Your task to perform on an android device: open the Habitica app and create a task for glamour party weekly 
Image 0: 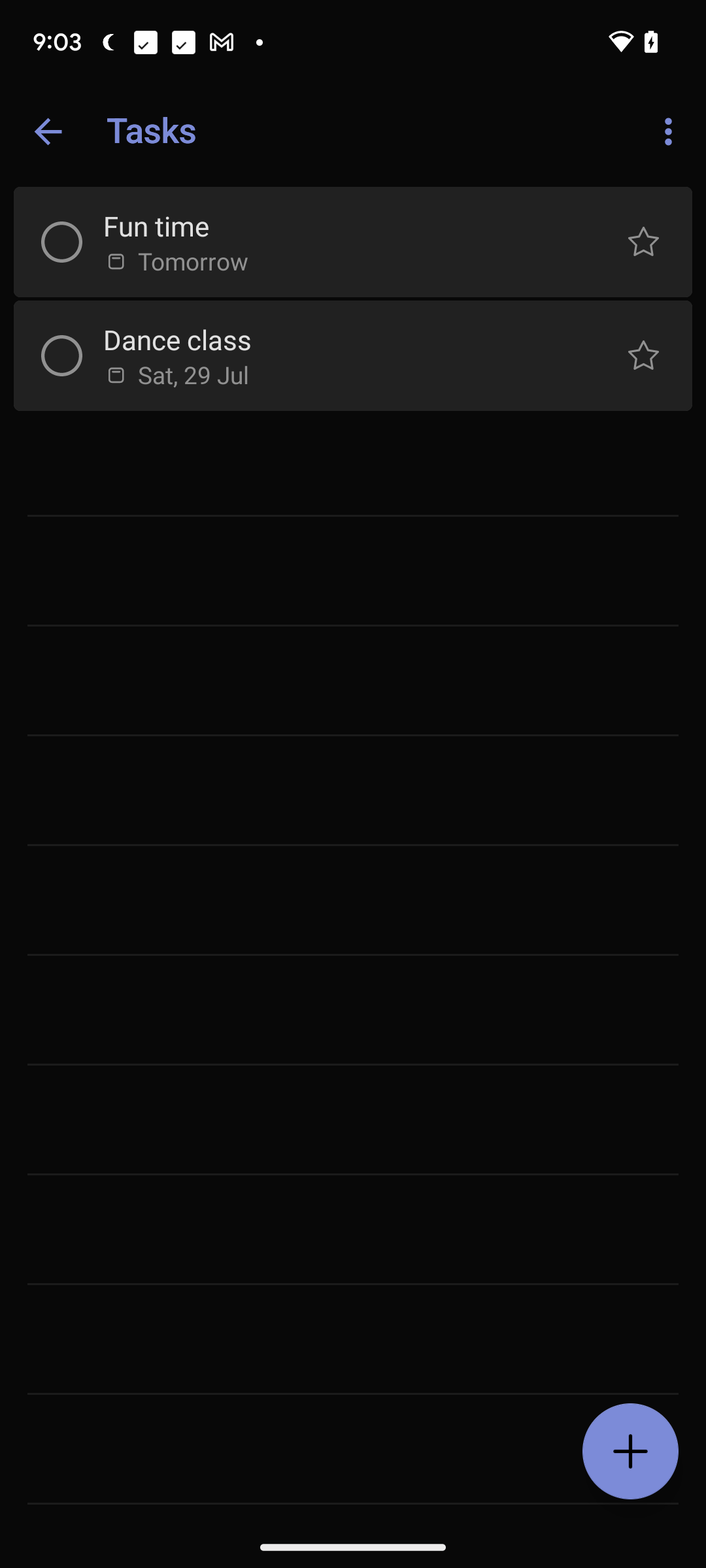
open Habitica App
Step 0: open app "Habitica"
Image 1: 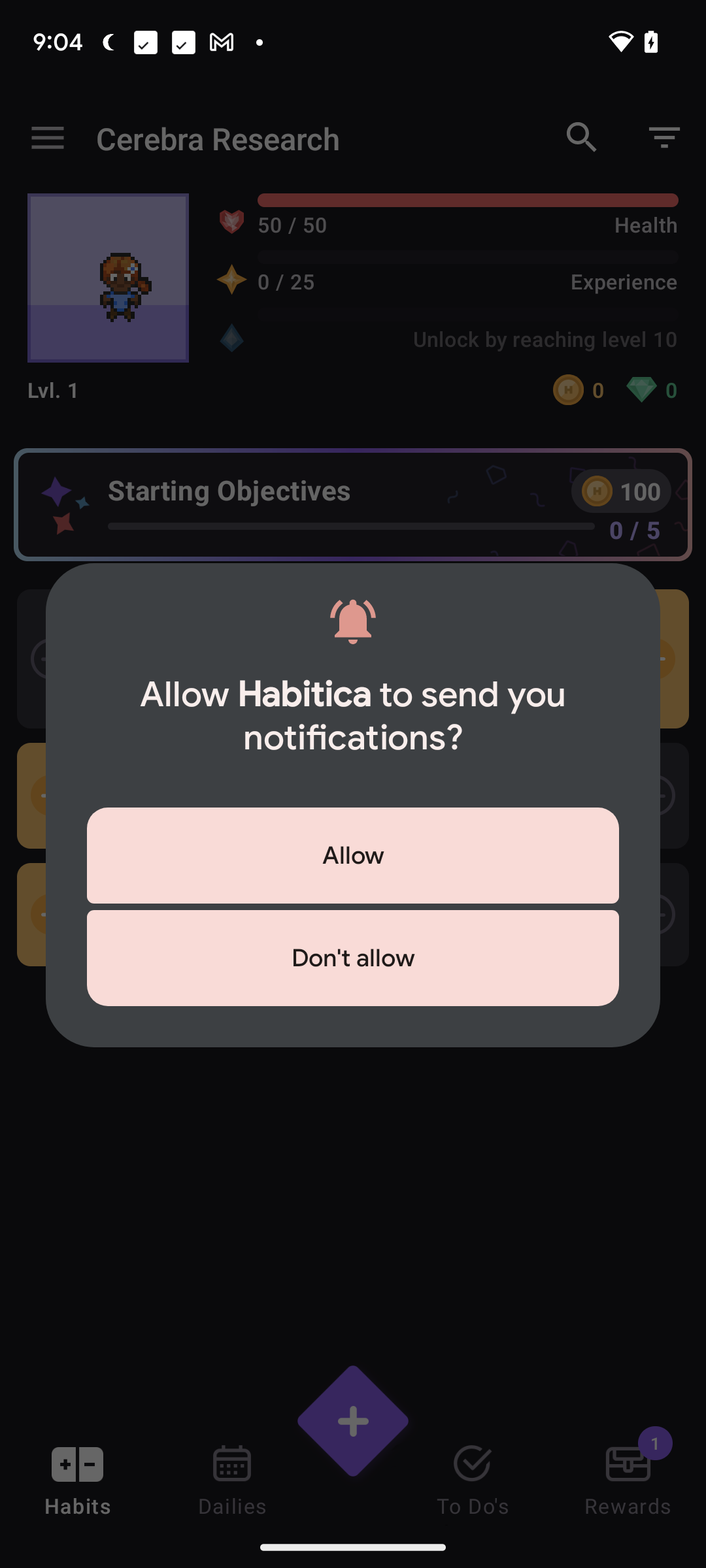
open Habitica App
Step 1: wait
Image 2: 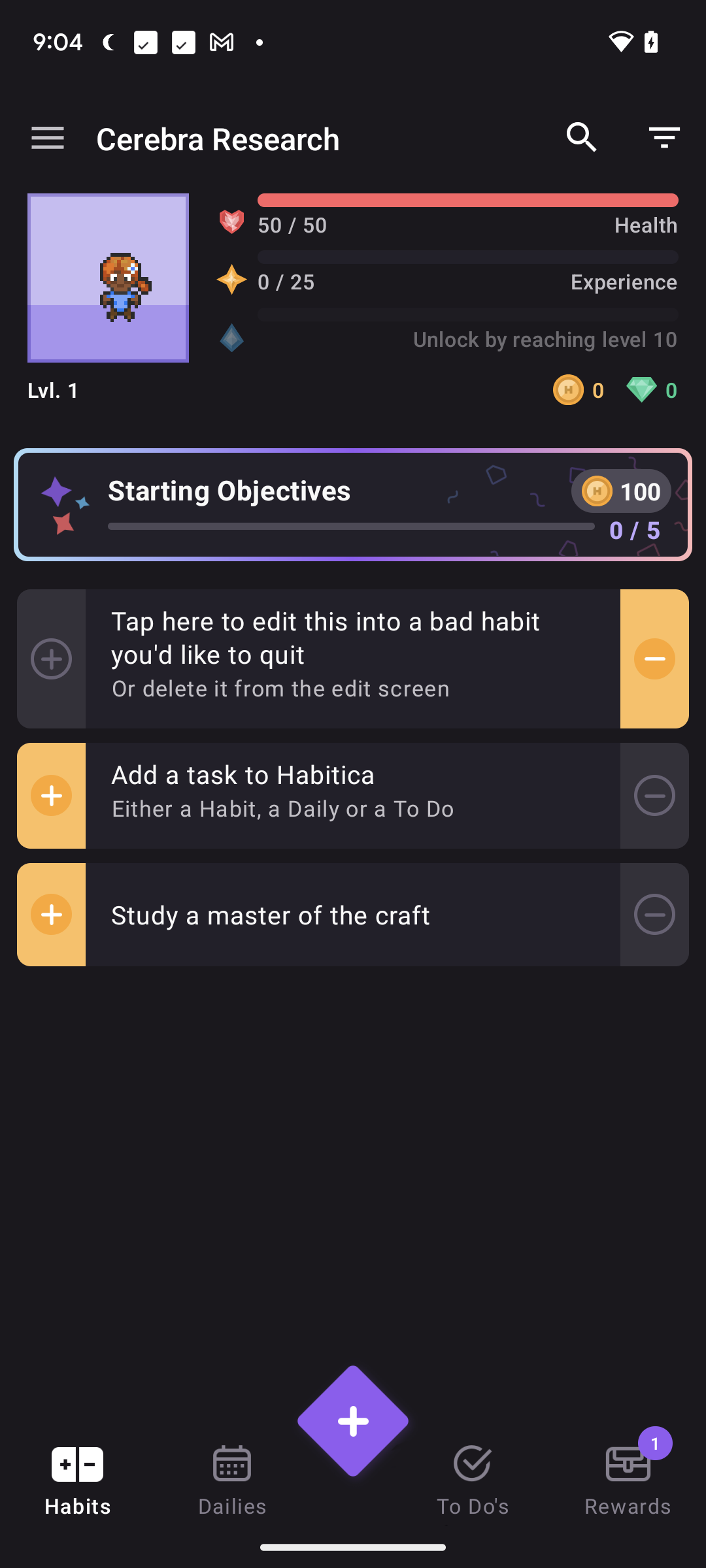
click on the plus button at the bottom of the screen
Step 2: click (353, 1421)
Image 3: 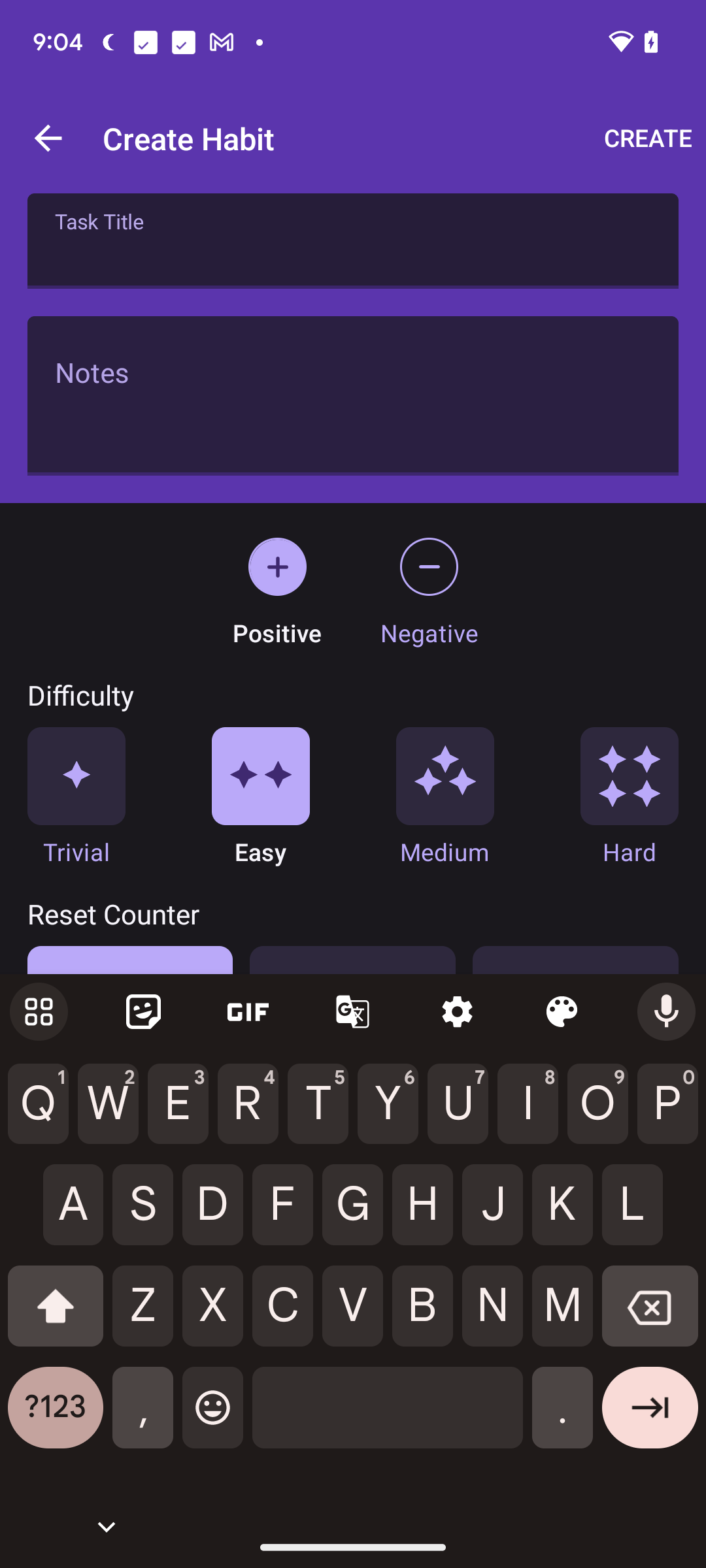
Glamour party 
Step 3: type "Glamour party"
Image 5: 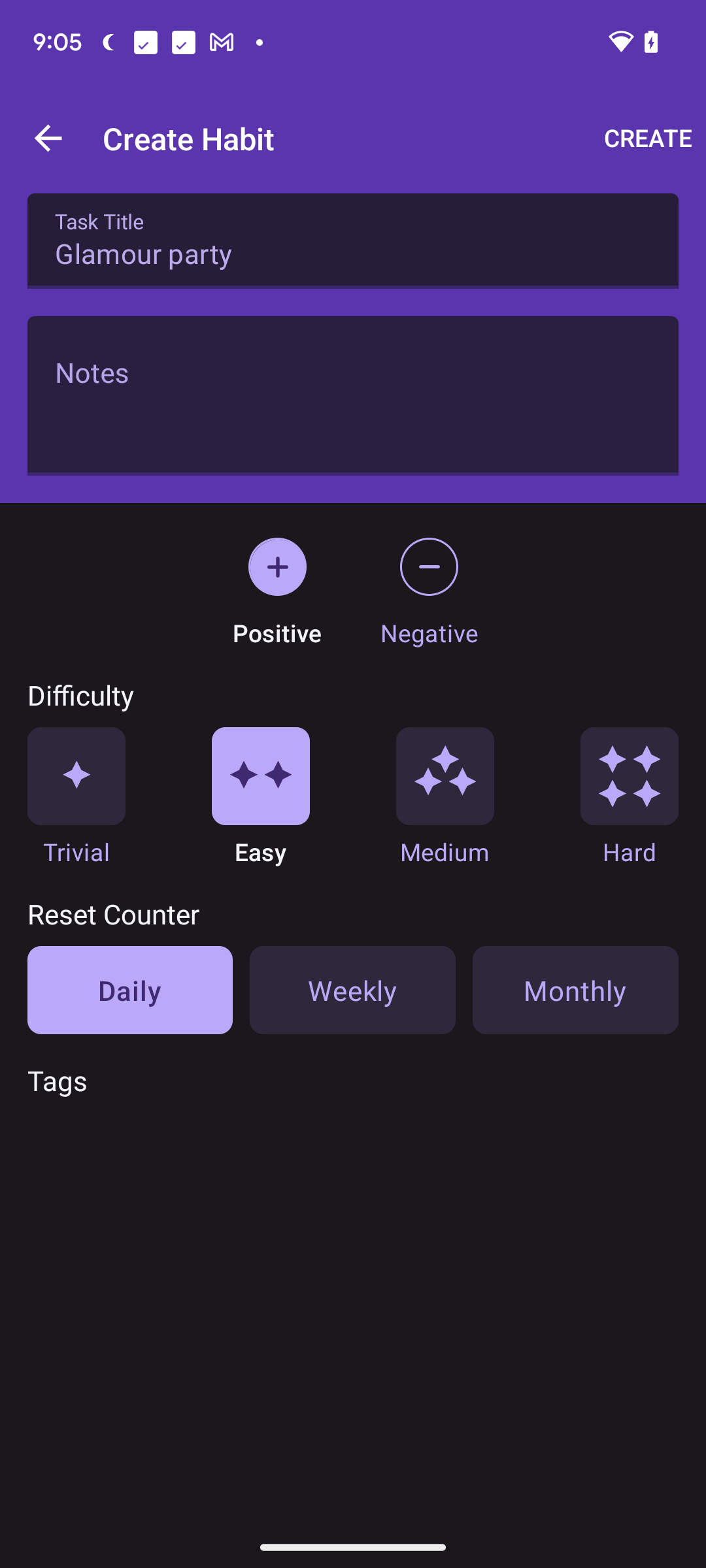
click on weekly tab 
Step 5: click (353, 990)
Image 6: 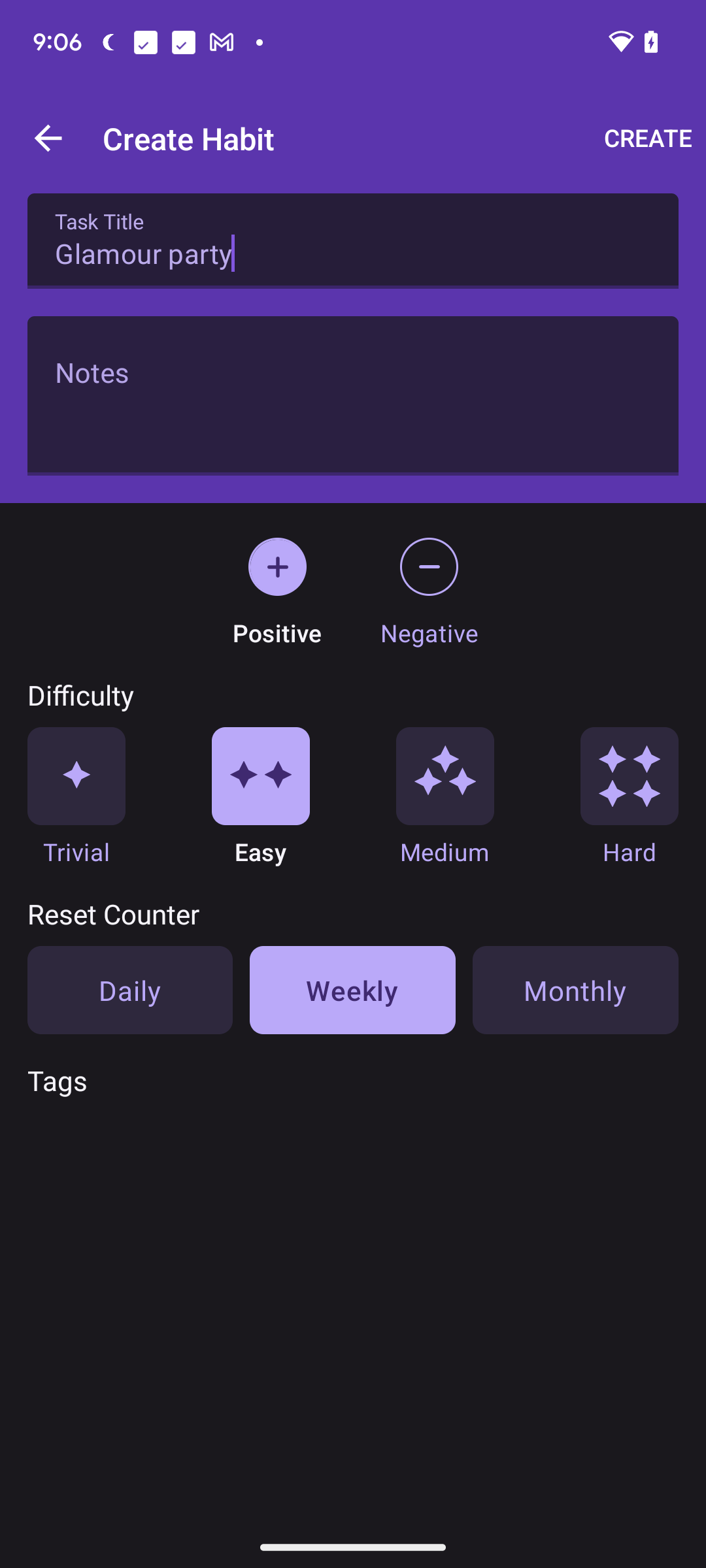
click on the create option at the top right corner of the screen
Step 6: click (648, 138)